Your task to perform on an android device: Add predator Accuracy + Artifical grass cleatsshoe to cart with shoe size 8 on  Adidas  app
Image 0: 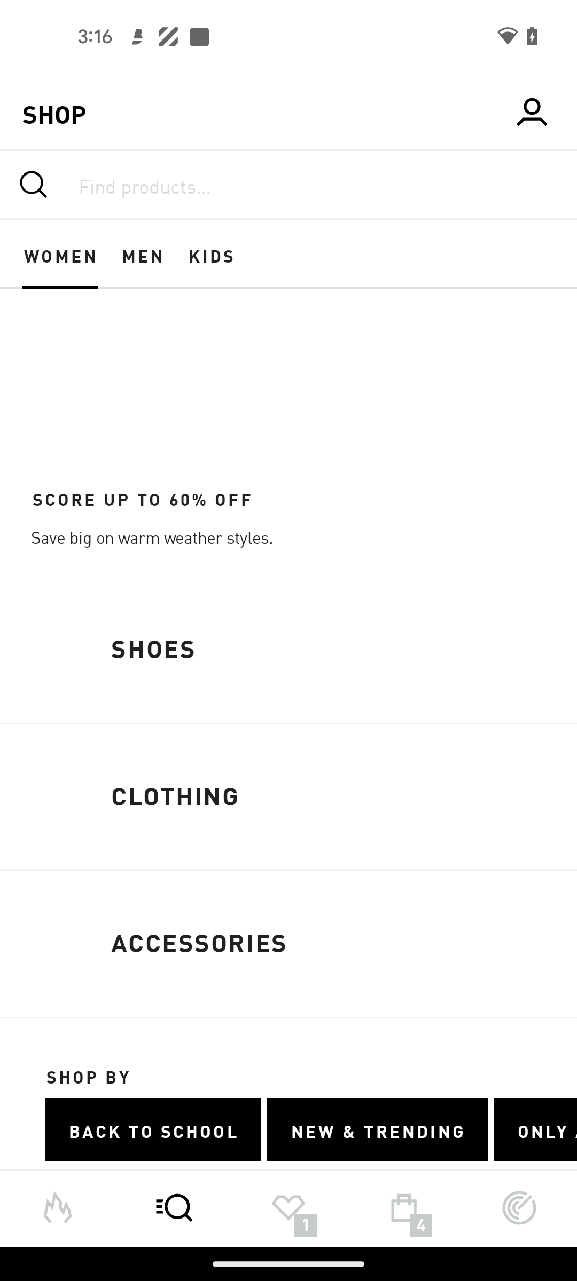
Click on the shoe tab
Step 0: click (299, 650)
Image 1: 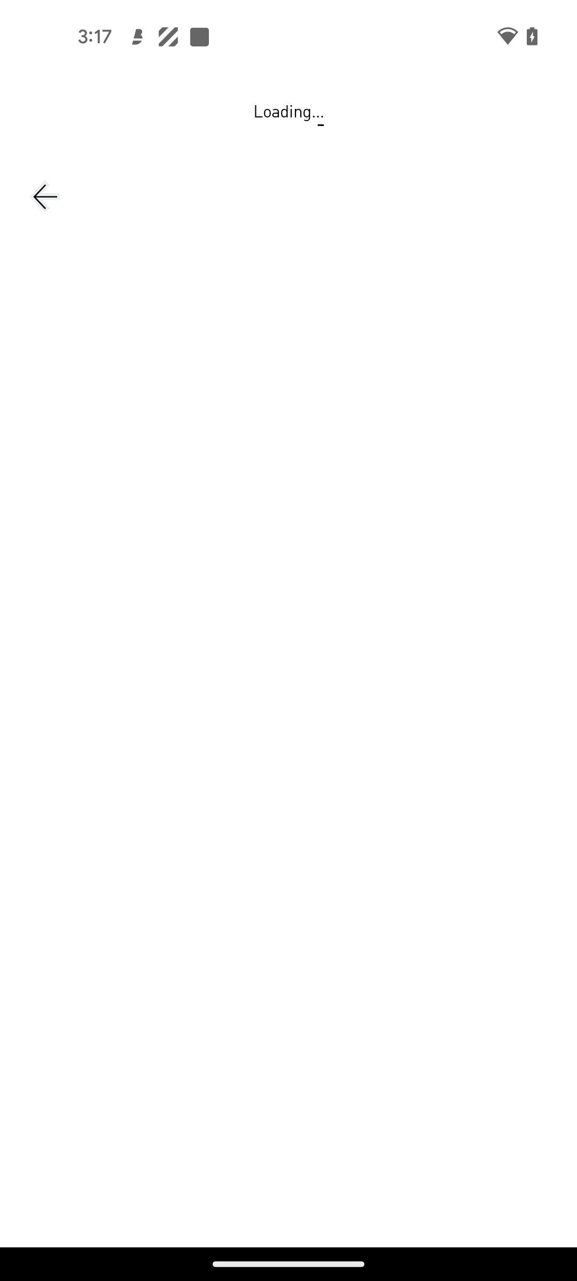
Click on the shoe tab
Step 1: wait
Image 2: 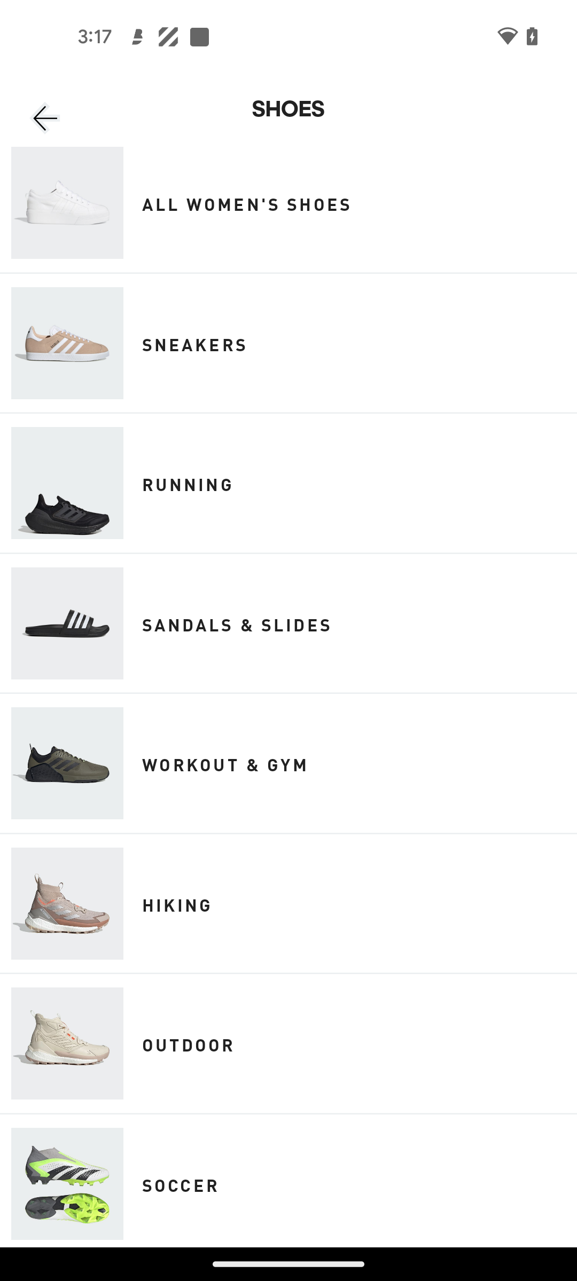
Click on the Soccer tab
Step 2: click (288, 1181)
Image 3: 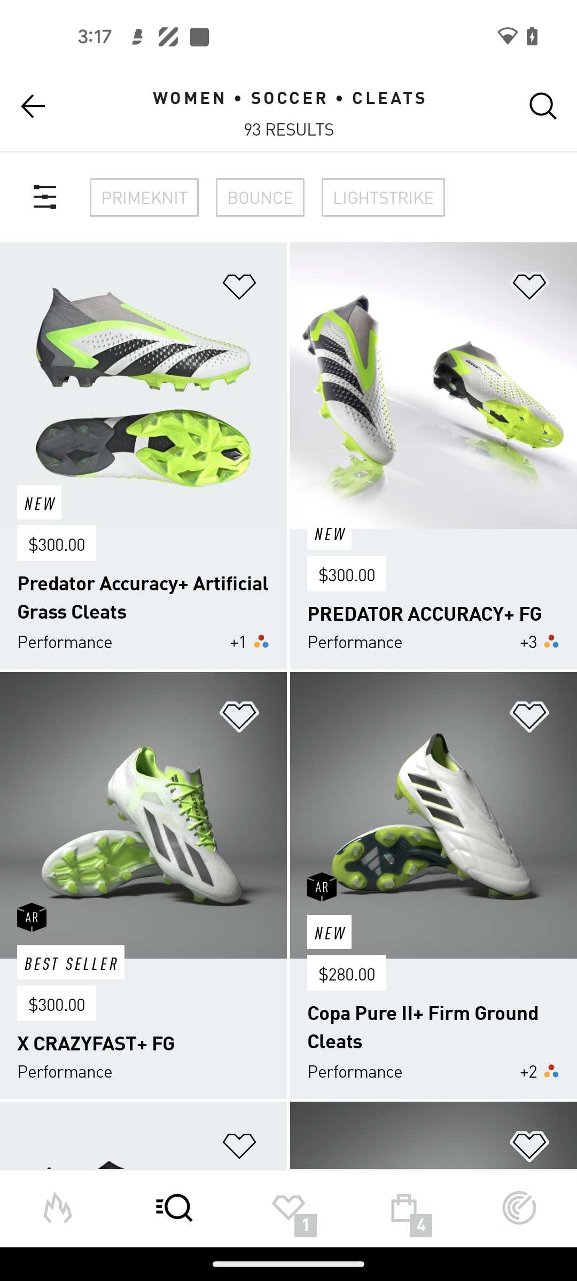
Click on the first option 
Step 3: click (143, 385)
Image 4: 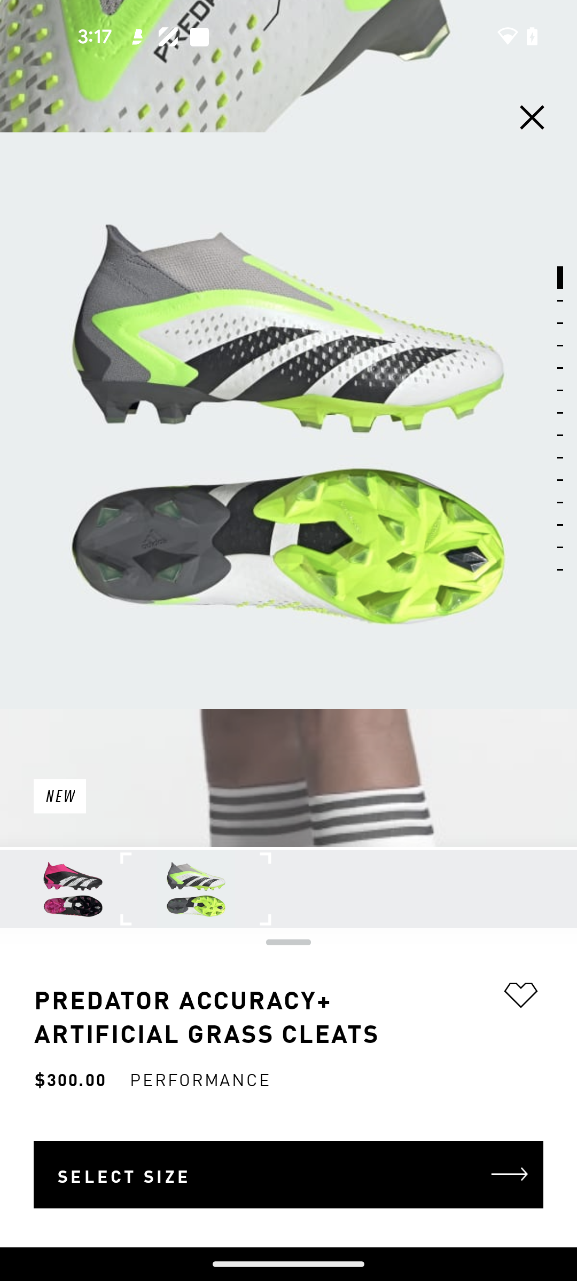
Click on the size tab
Step 4: click (288, 1174)
Image 5: 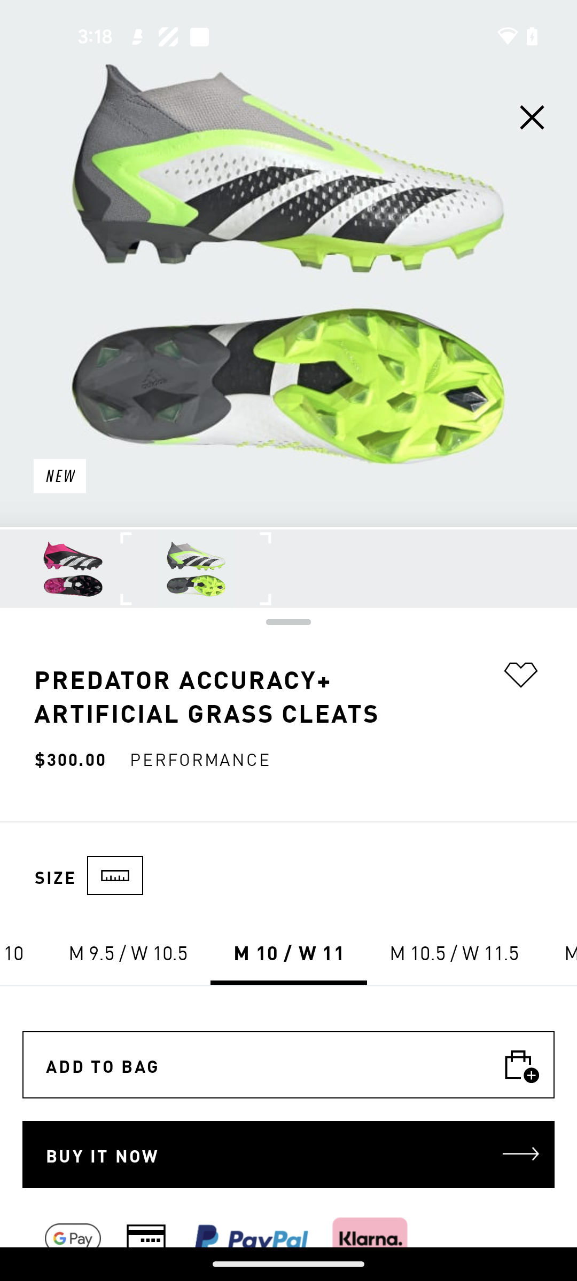
Click on the size tab
Step 5: wait
Image 6: 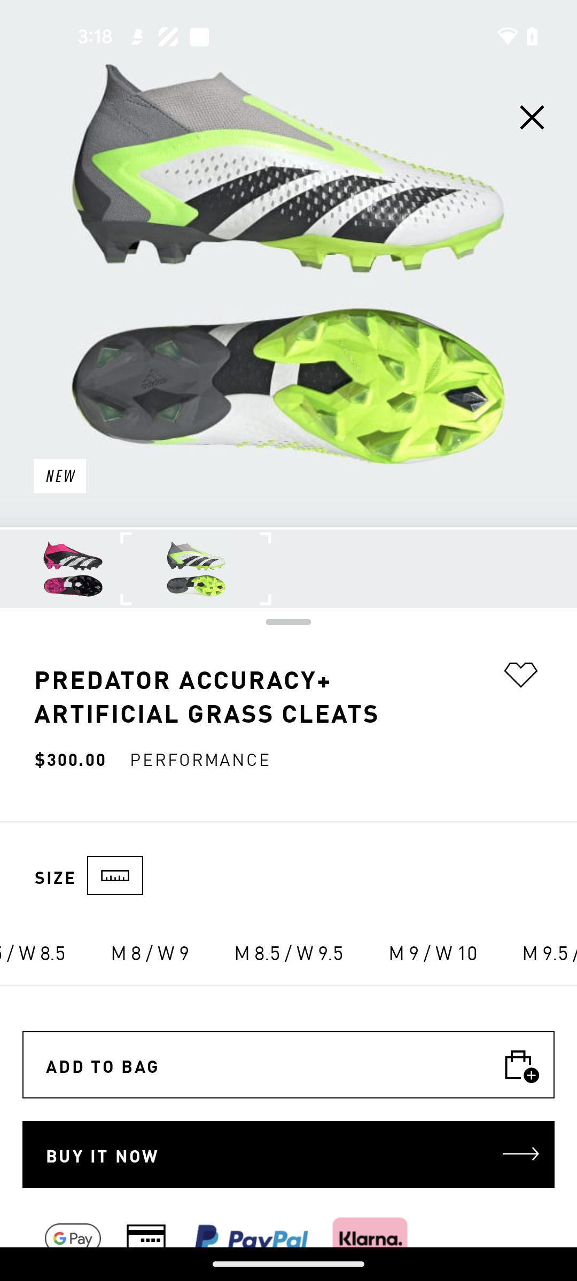
Select the 8 size
Step 6: click (150, 951)
Image 7: 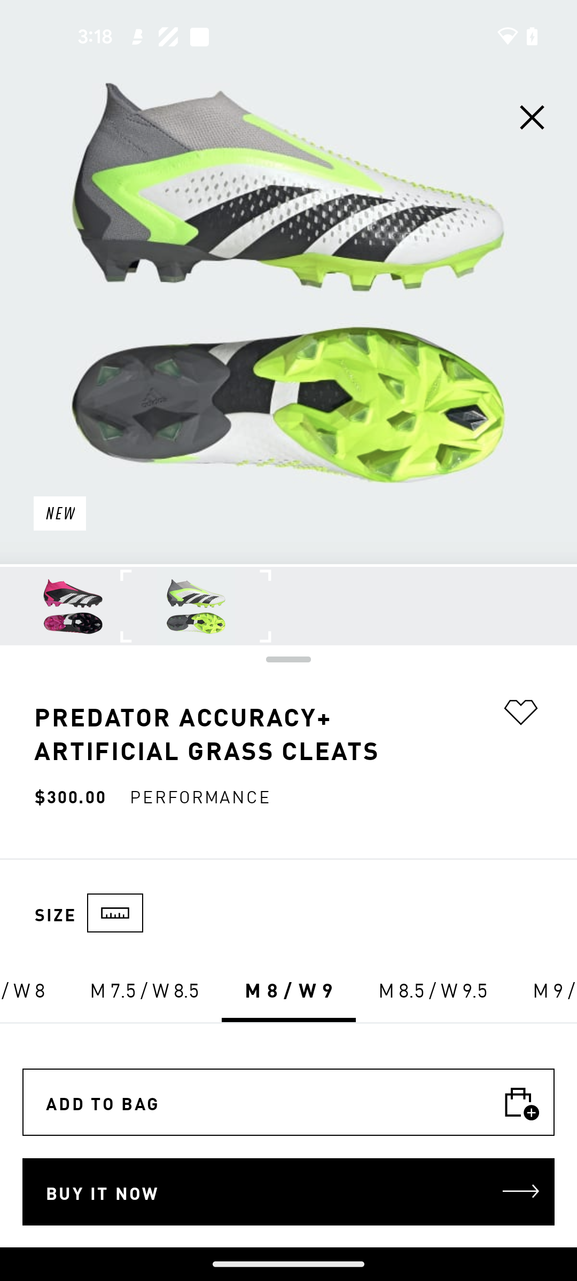
Click on the Add to bag tab
Step 7: click (288, 1102)